Your task to perform on an android device: In the Mindfulness app, I would like to begin the standard meditation on my own for at least 5 minutes.
Image 0: 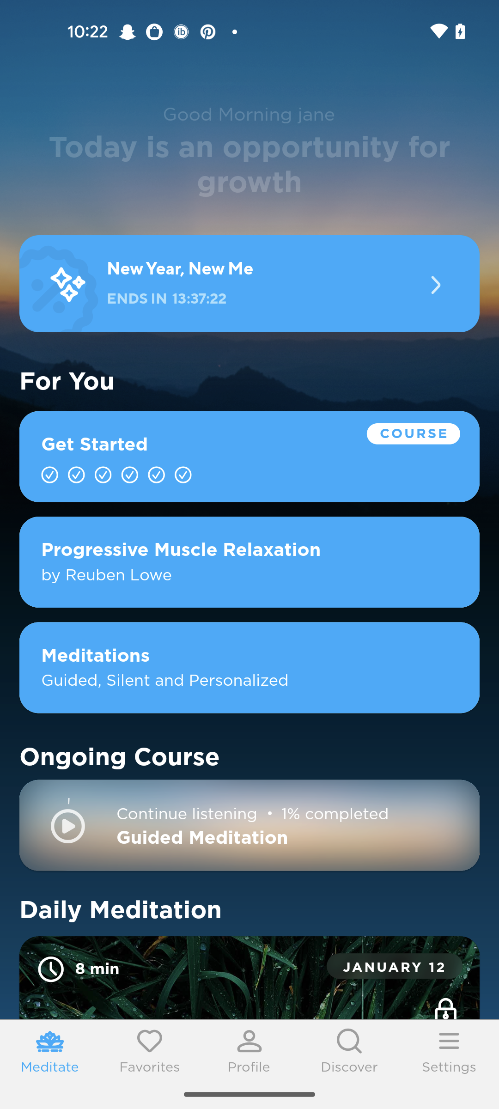
Click on the meditations tab
Step 0: click (249, 667)
Image 1: 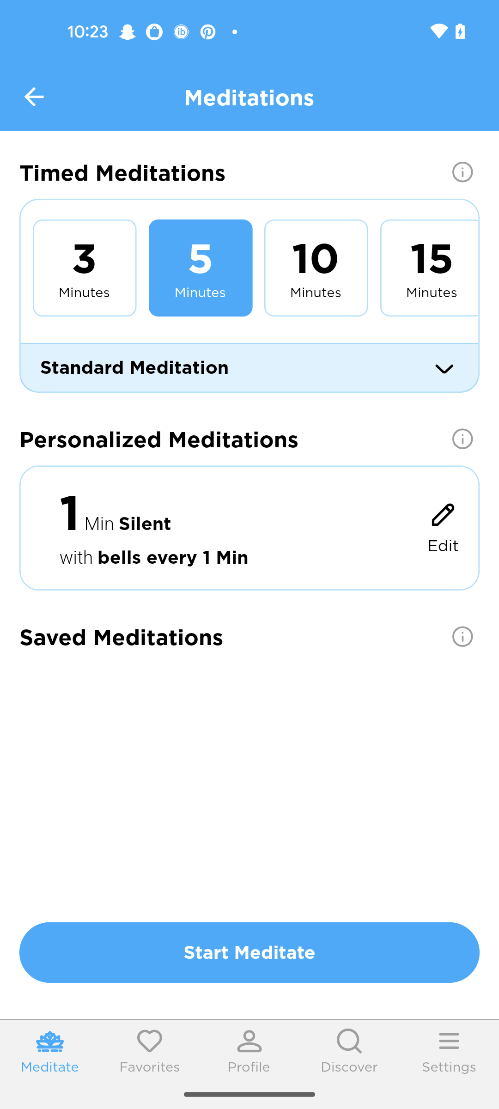
Click on the start meditations
Step 1: click (249, 952)
Image 2: 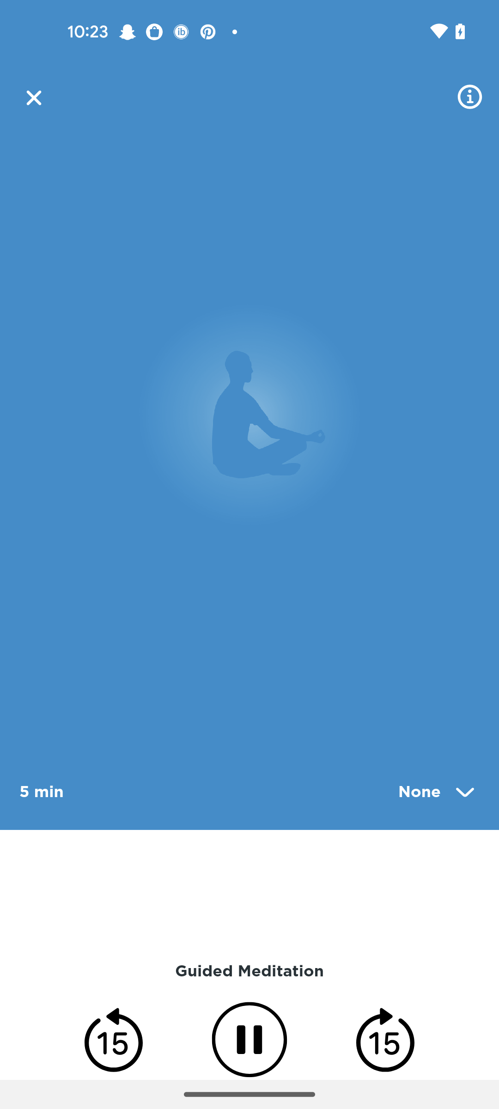
Click on the start meditations
Step 2: wait